Your task to perform on an android device: Sort the shoe styles according to their newest arrival.
Image 0: 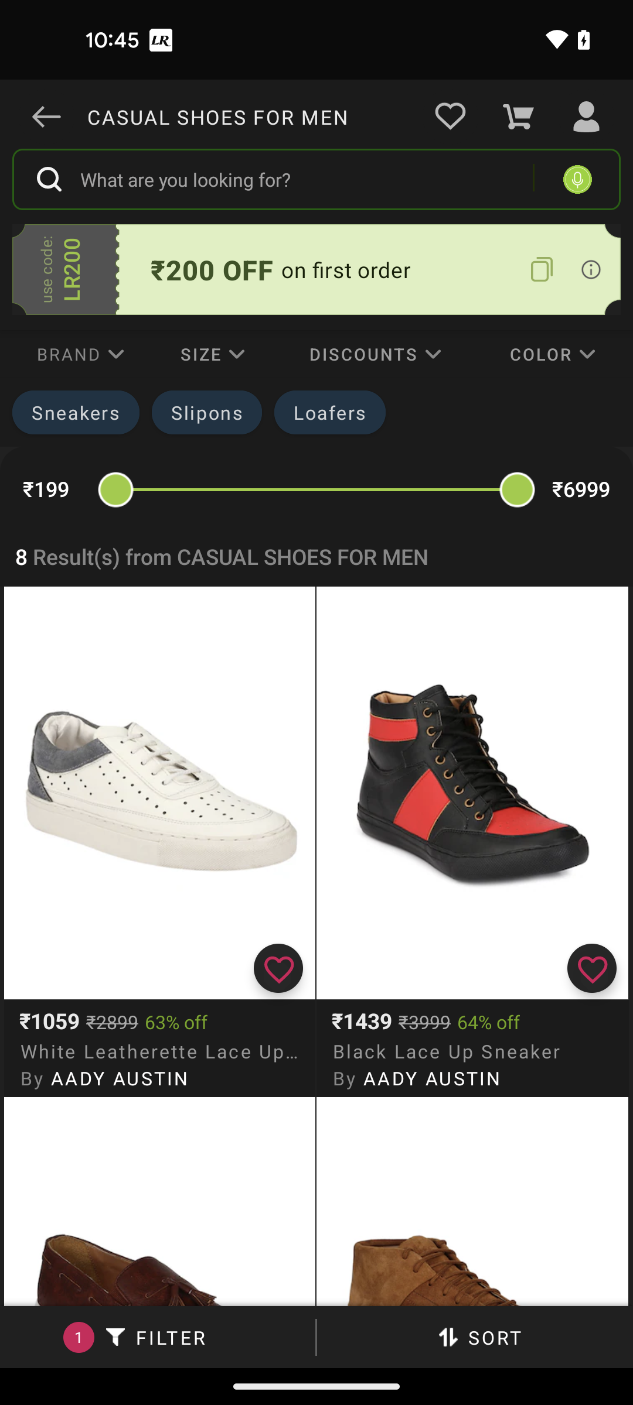
Tap on the sort option at the bottom right corner of the screen
Step 0: click (481, 1337)
Image 1: 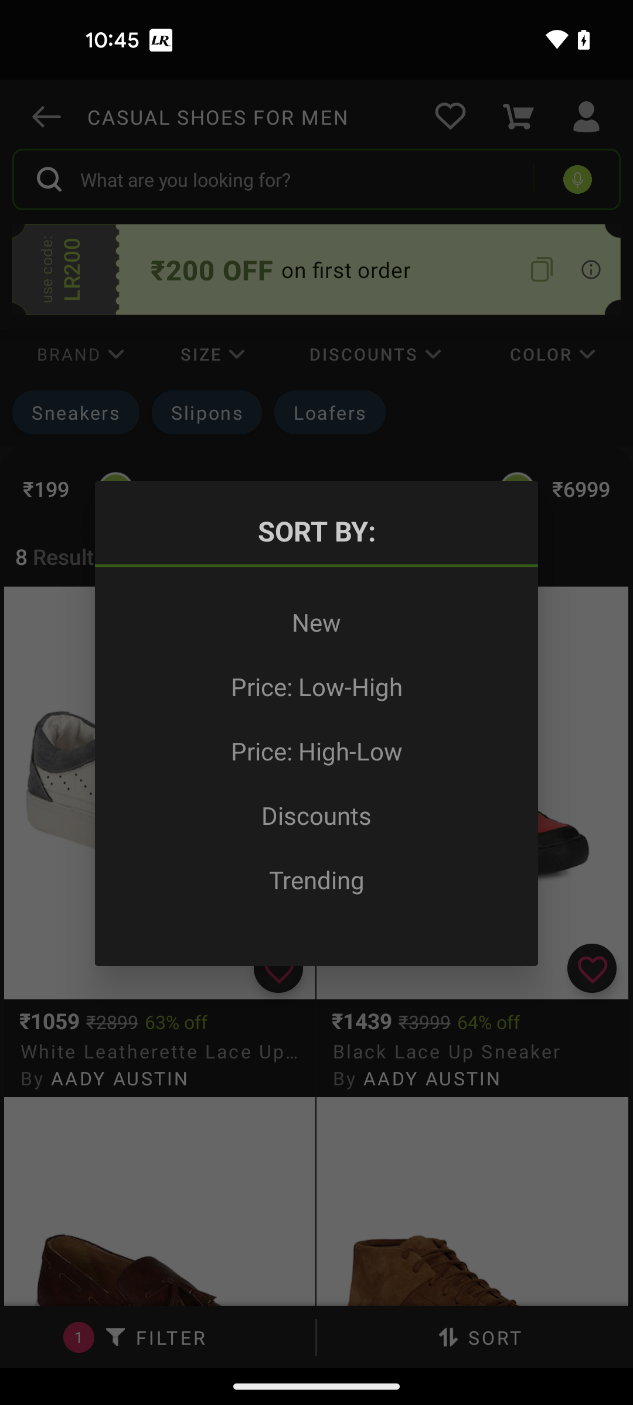
Select the new option
Step 1: click (316, 622)